Your task to perform on an android device: I made the mistake of setting the wrong time for a grocery reminder, so I want to alter the grocery reminder to 8 p.m in the reminder app
Image 0: 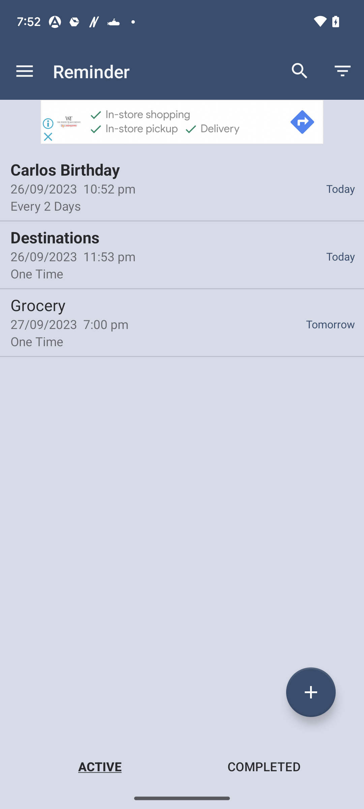
Go to the Grocery reminder
Step 0: click (88, 336)
Image 2: 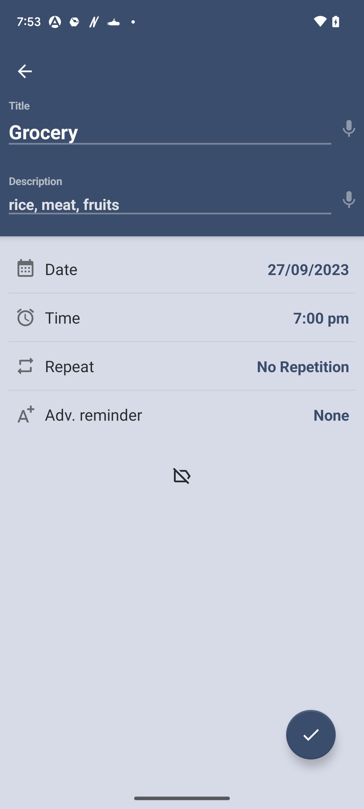
Click on the time section
Step 2: click (321, 318)
Image 3: 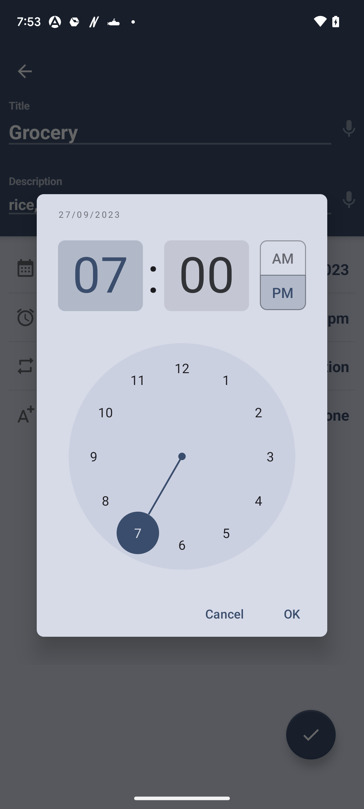
set hour to 8
Step 3: click (105, 500)
Image 4: 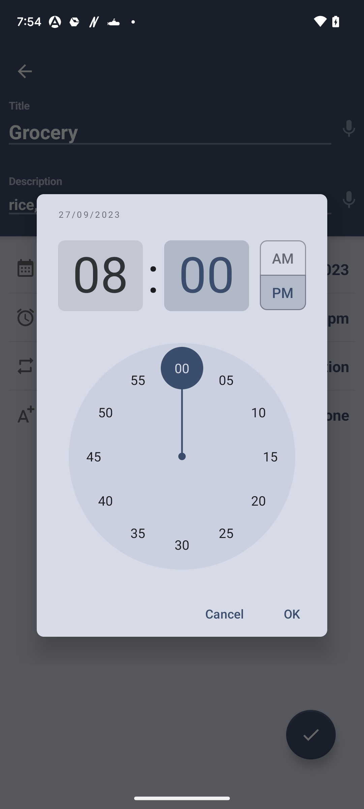
click on ok
Step 4: click (292, 614)
Image 5: 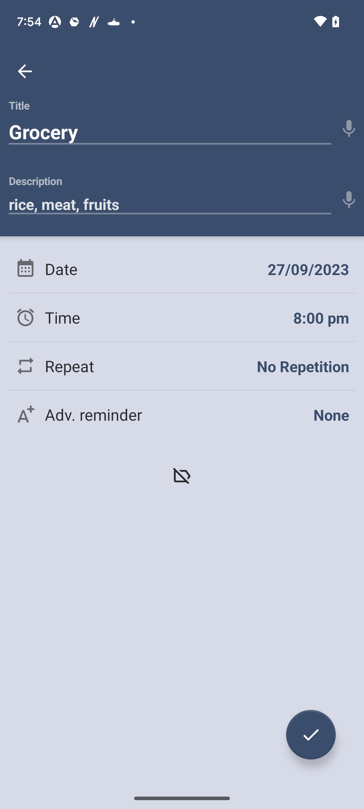
Click on the tick icon at the bottom right side of the screen
Step 5: click (311, 735)